Your task to perform on an android device: Adidas is my favorite shoe brand. Look for shoes with the Adidas brand filter in the Decathlon app.
Image 0: 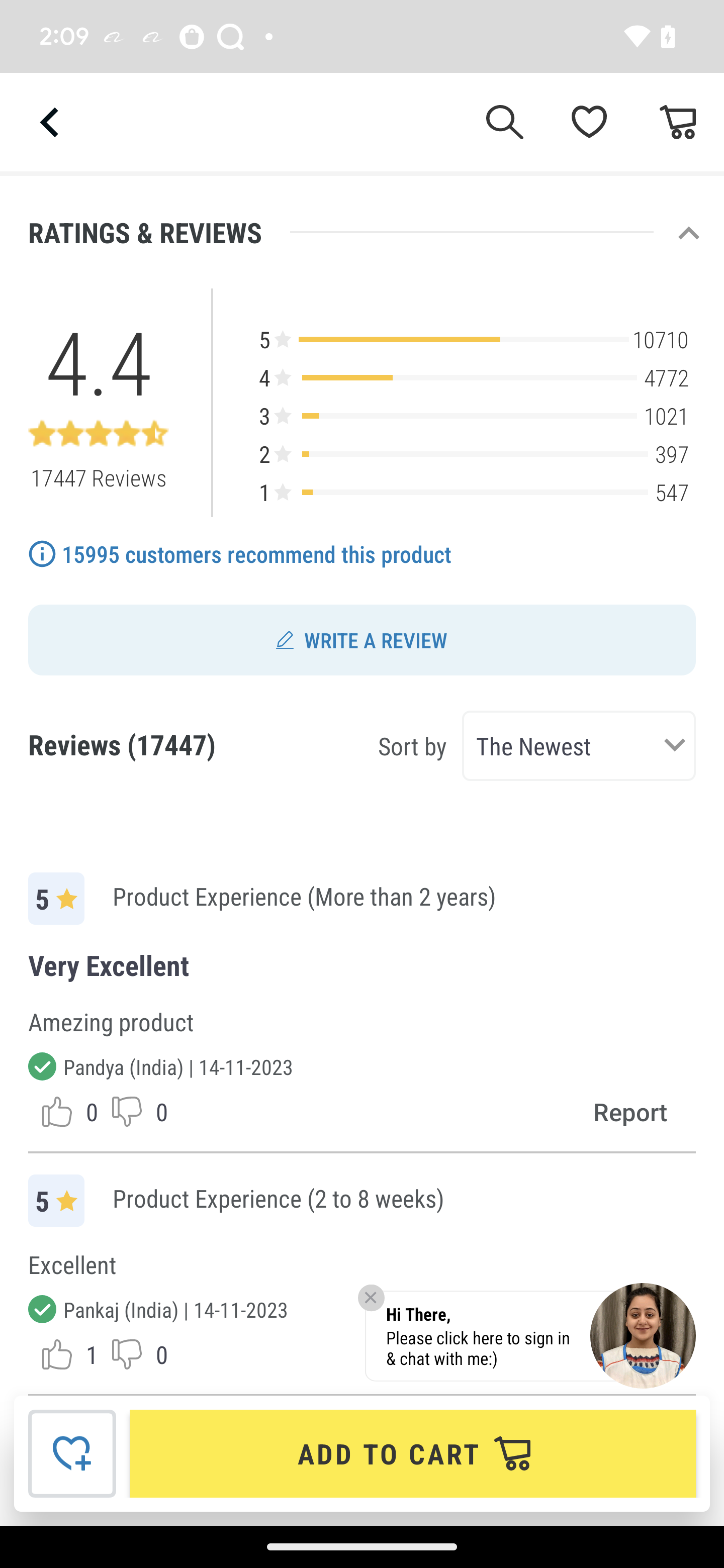
Go back to the previous page
Step 0: press back button
Image 1: 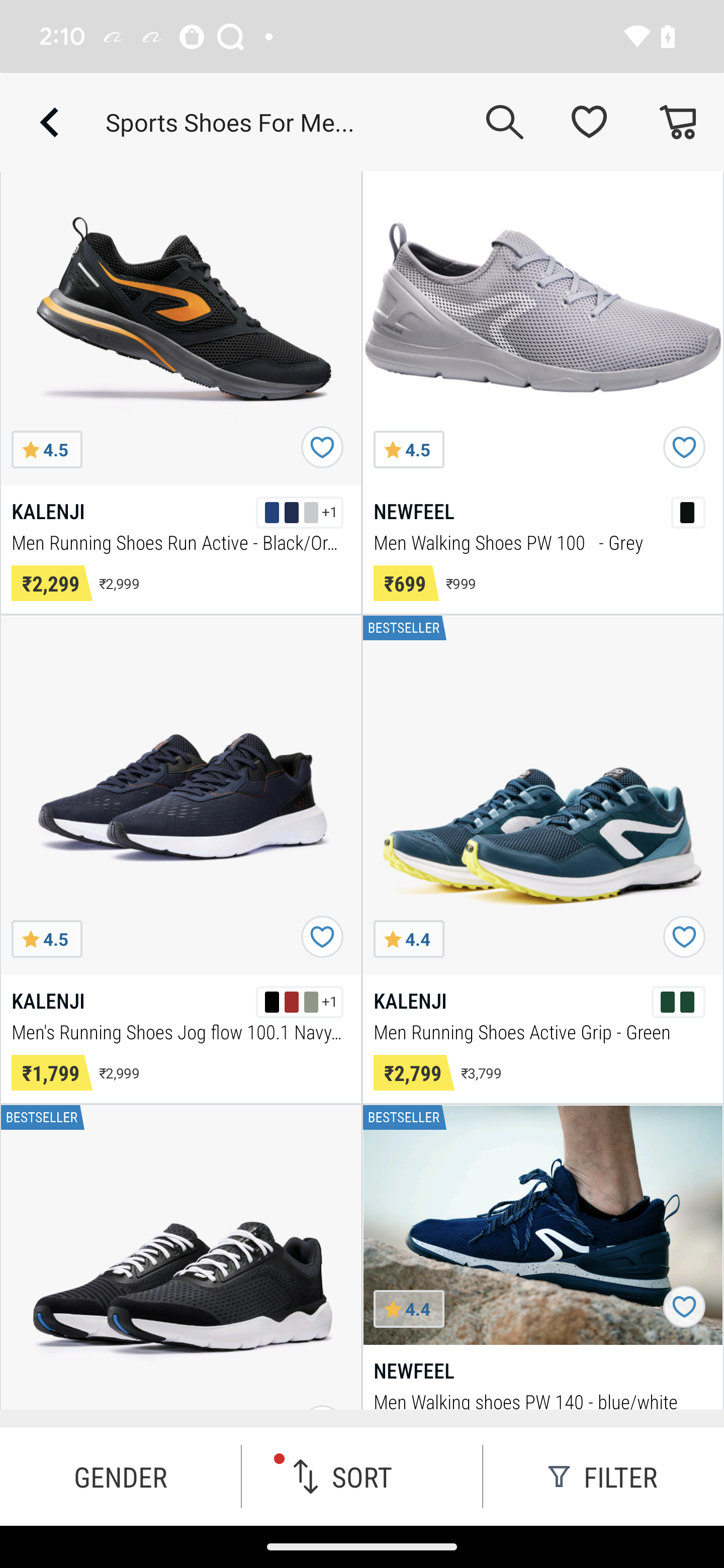
Click on the filter button 
Step 1: click (603, 1476)
Image 2: 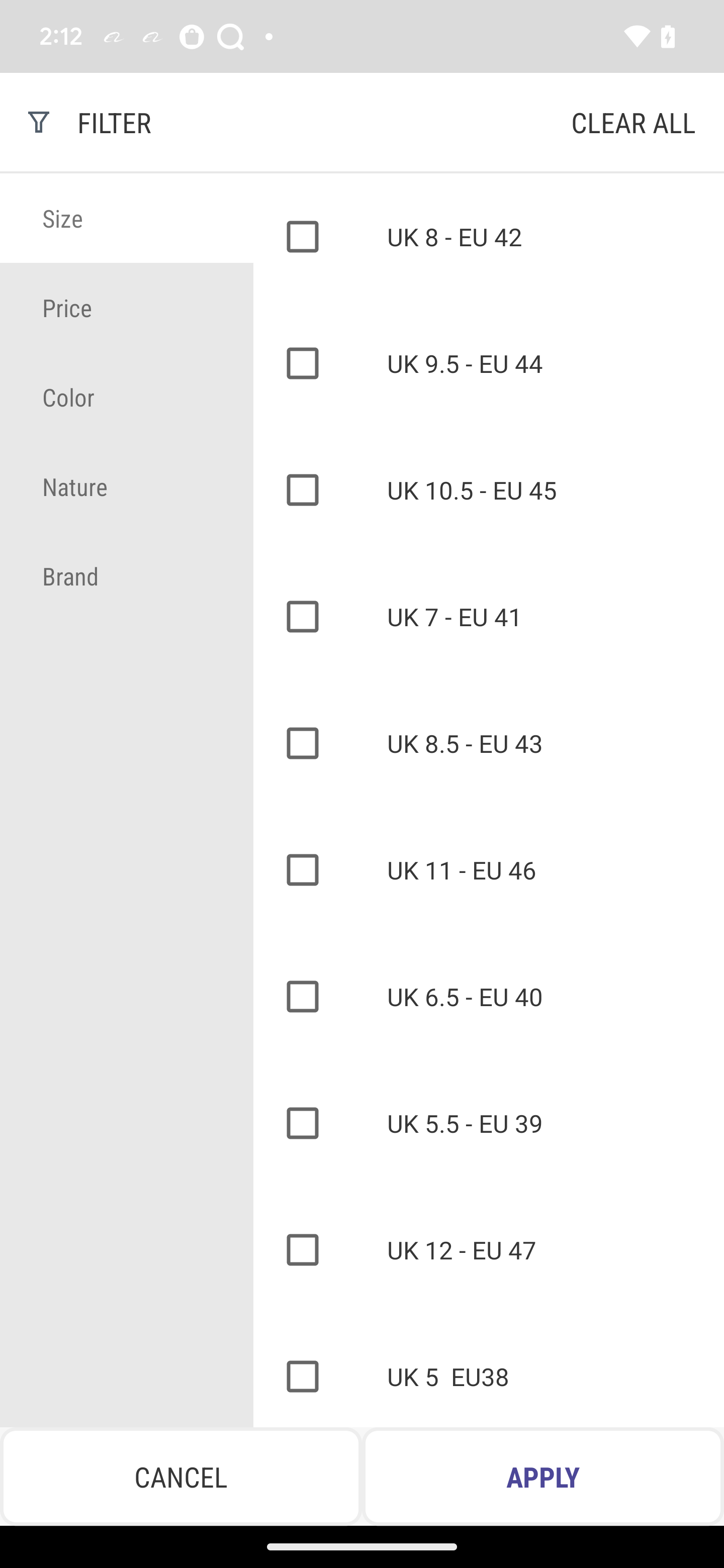
Click on the brand option
Step 2: click (70, 576)
Image 3: 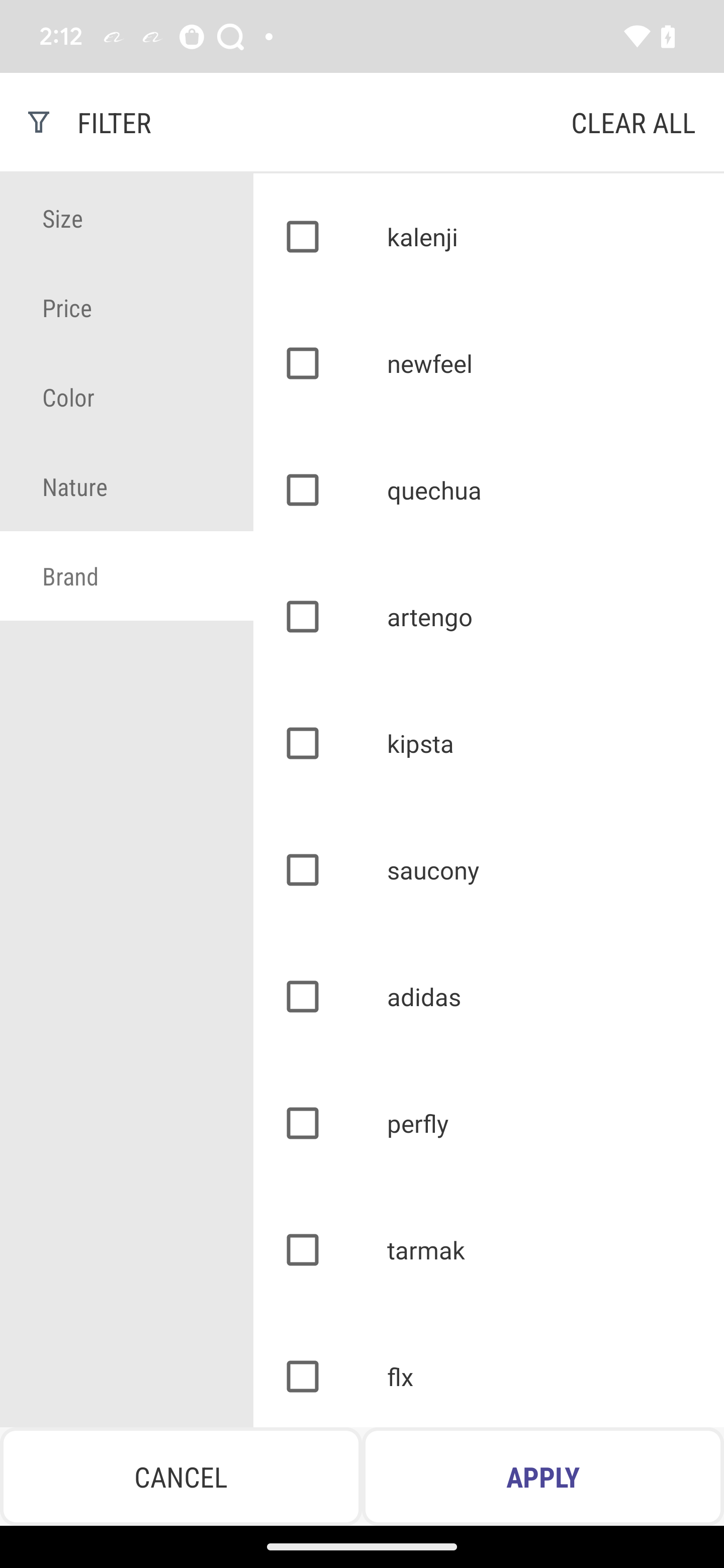
Click on the adidas brand 
Step 3: click (303, 991)
Image 4: 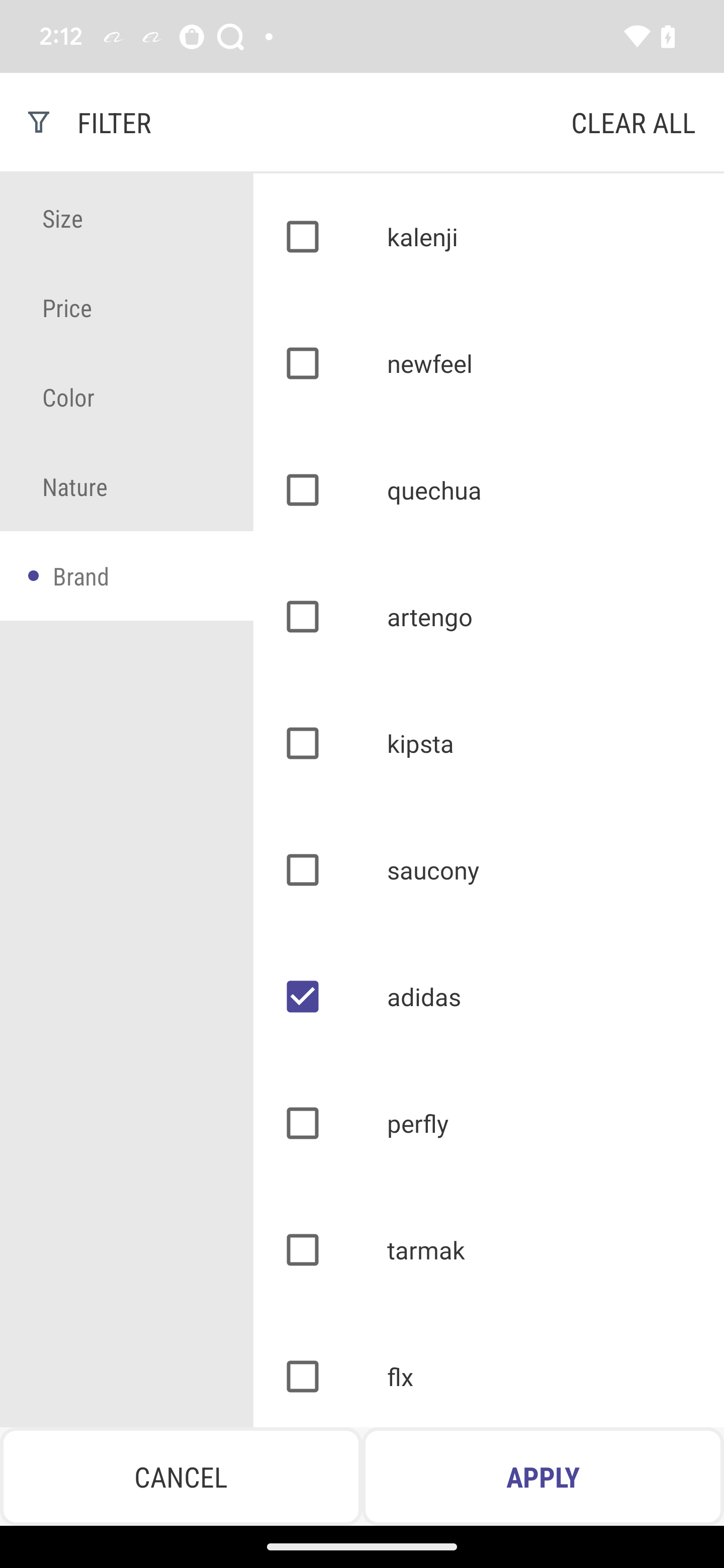
Click on the apply
Step 4: click (543, 1476)